Your task to perform on an android device: I am going to prepare lazy lasagna for myself, but I don't know how to do so. I want to know all the steps to making lazy lasagna.
Image 0: 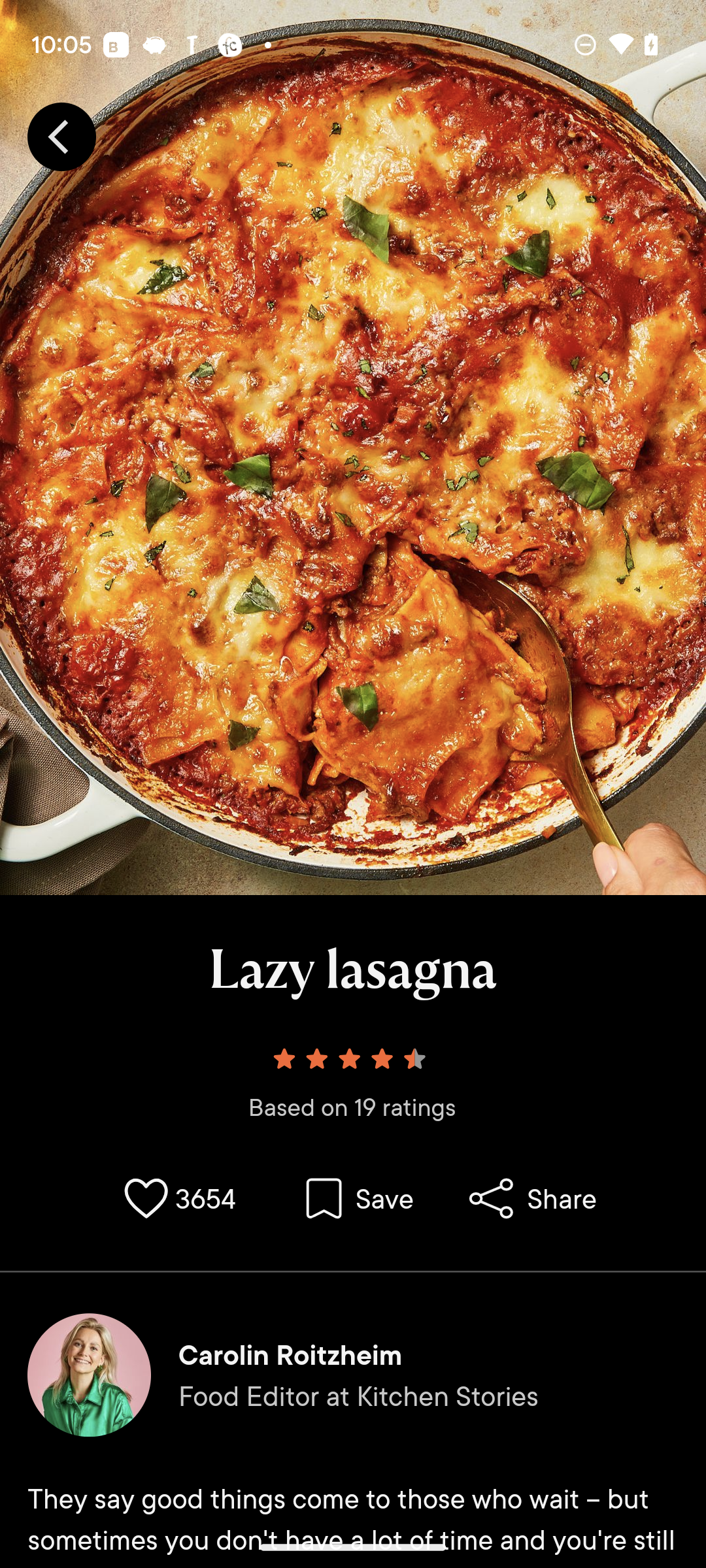
Swipe up to view all the steps.
Step 0: scroll down
Image 1: 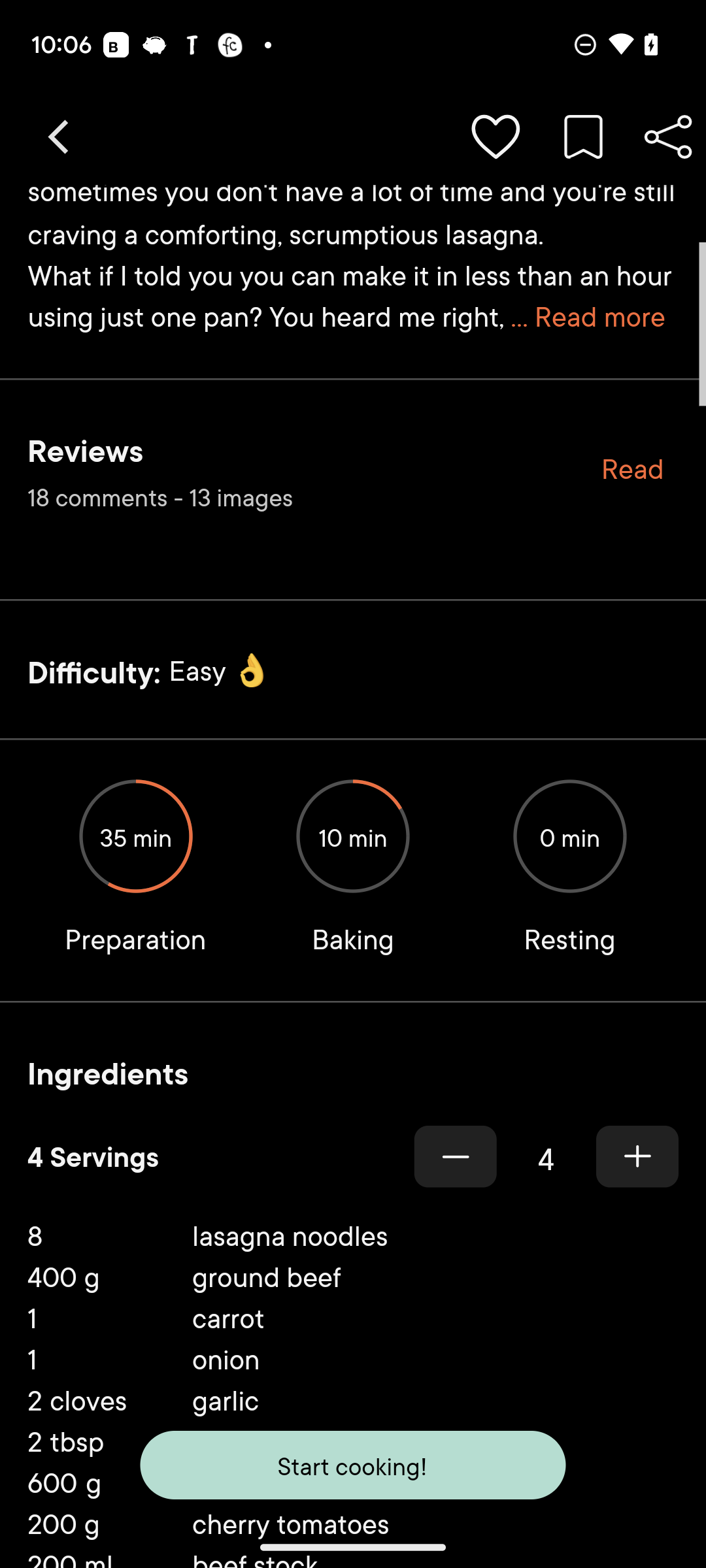
Swipe up to view all the steps.
Step 1: scroll down
Image 2: 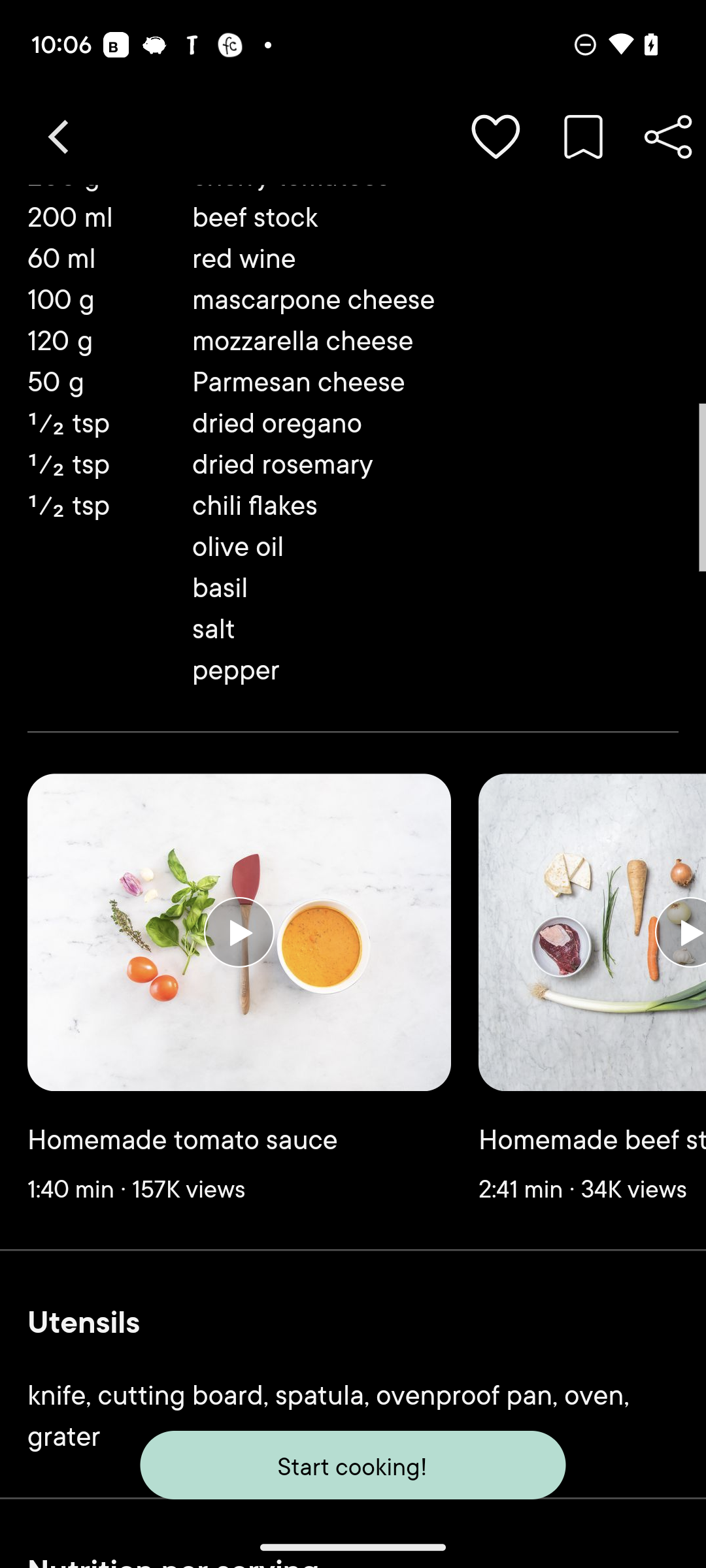
Swipe up to view all the steps.
Step 2: scroll down
Image 3: 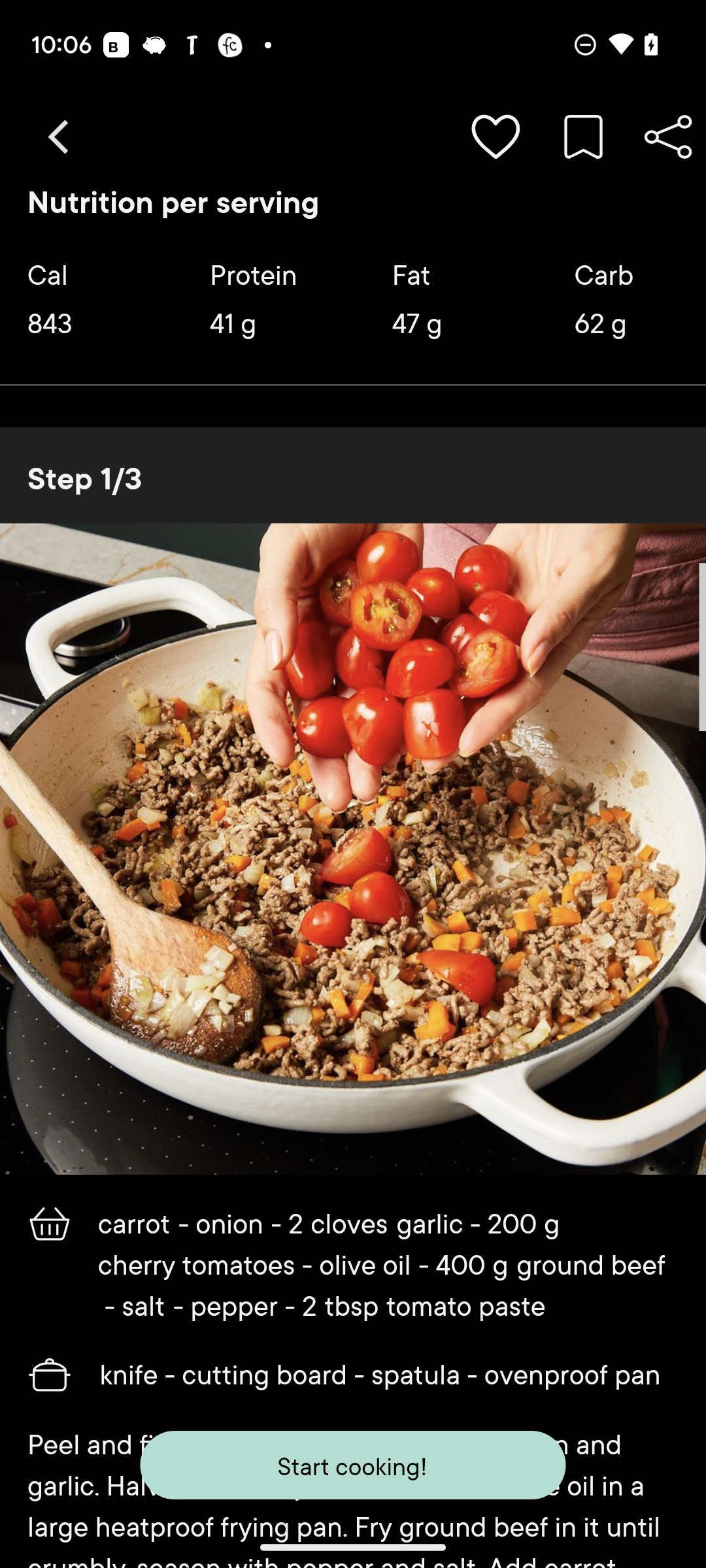
Swipe up to view all the steps.
Step 3: scroll down
Image 4: 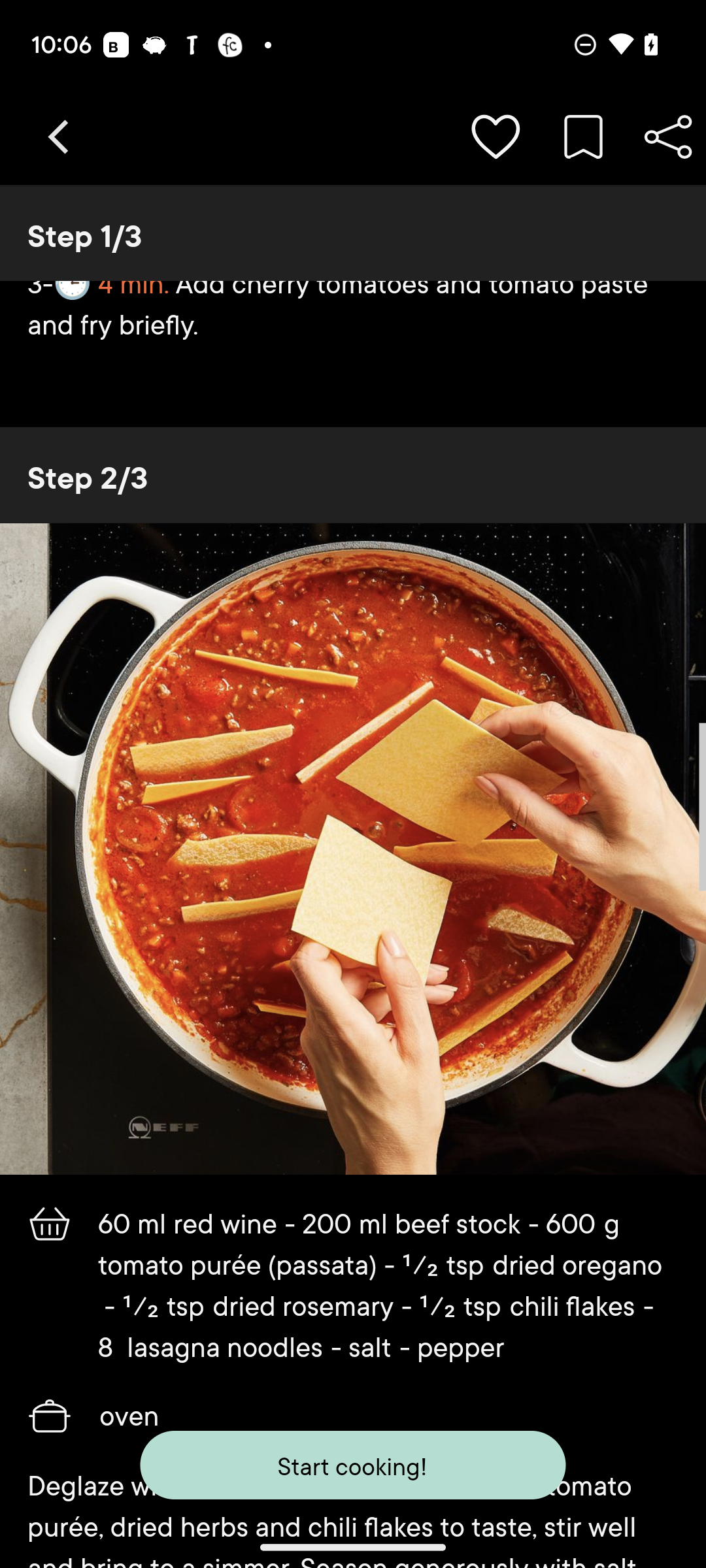
Swipe up to view all the steps.
Step 4: scroll down
Image 5: 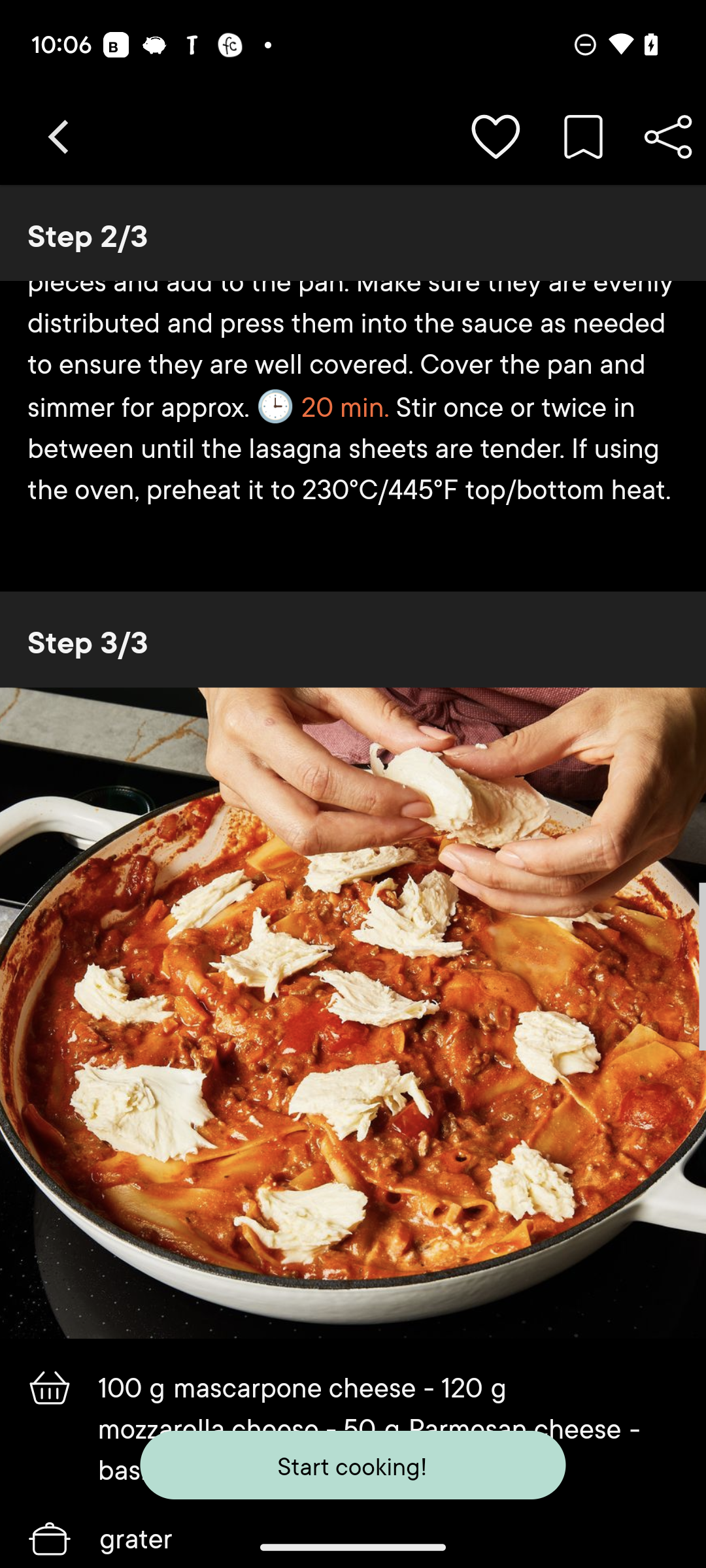
Swipe up to view all the steps.
Step 5: scroll down
Image 6: 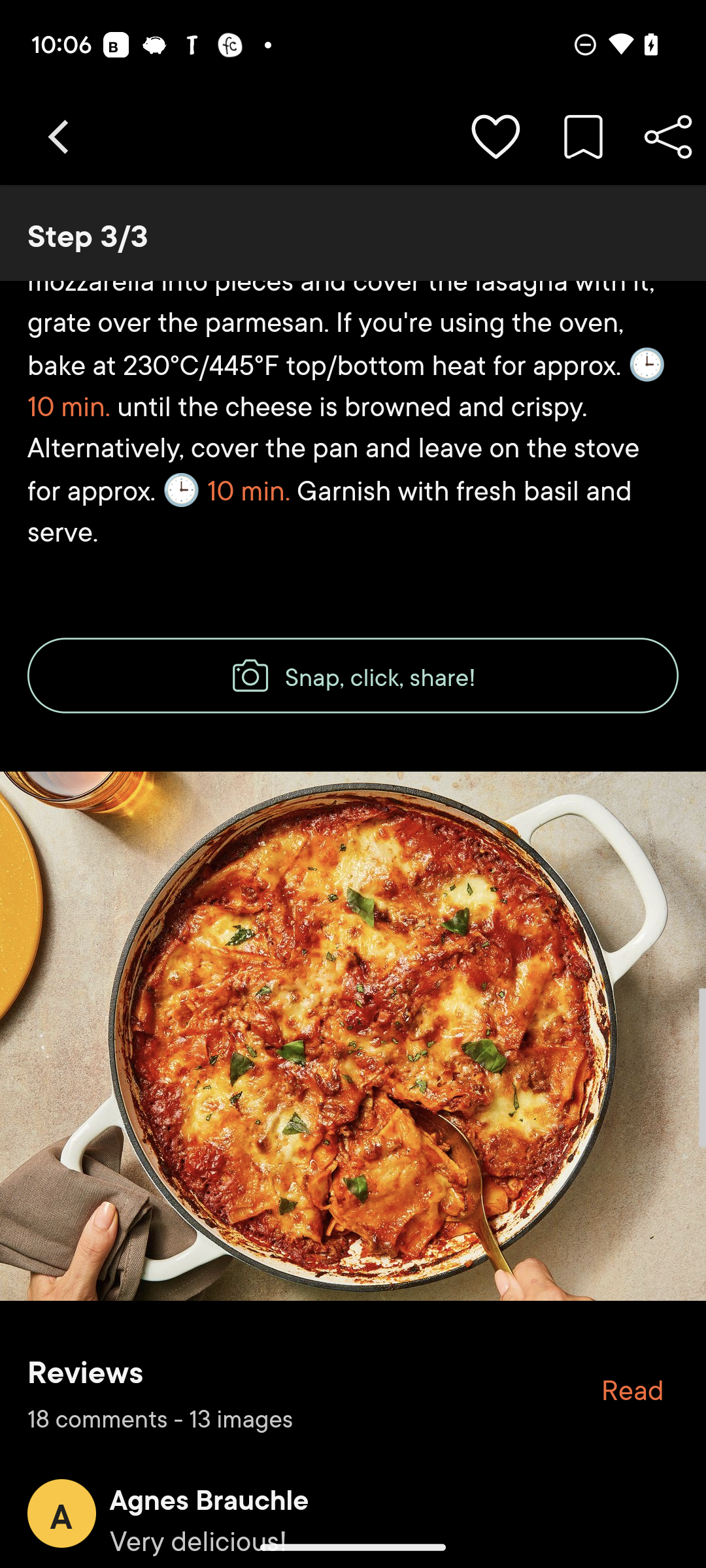
Swipe up to view all the steps.
Step 6: scroll down
Image 7: 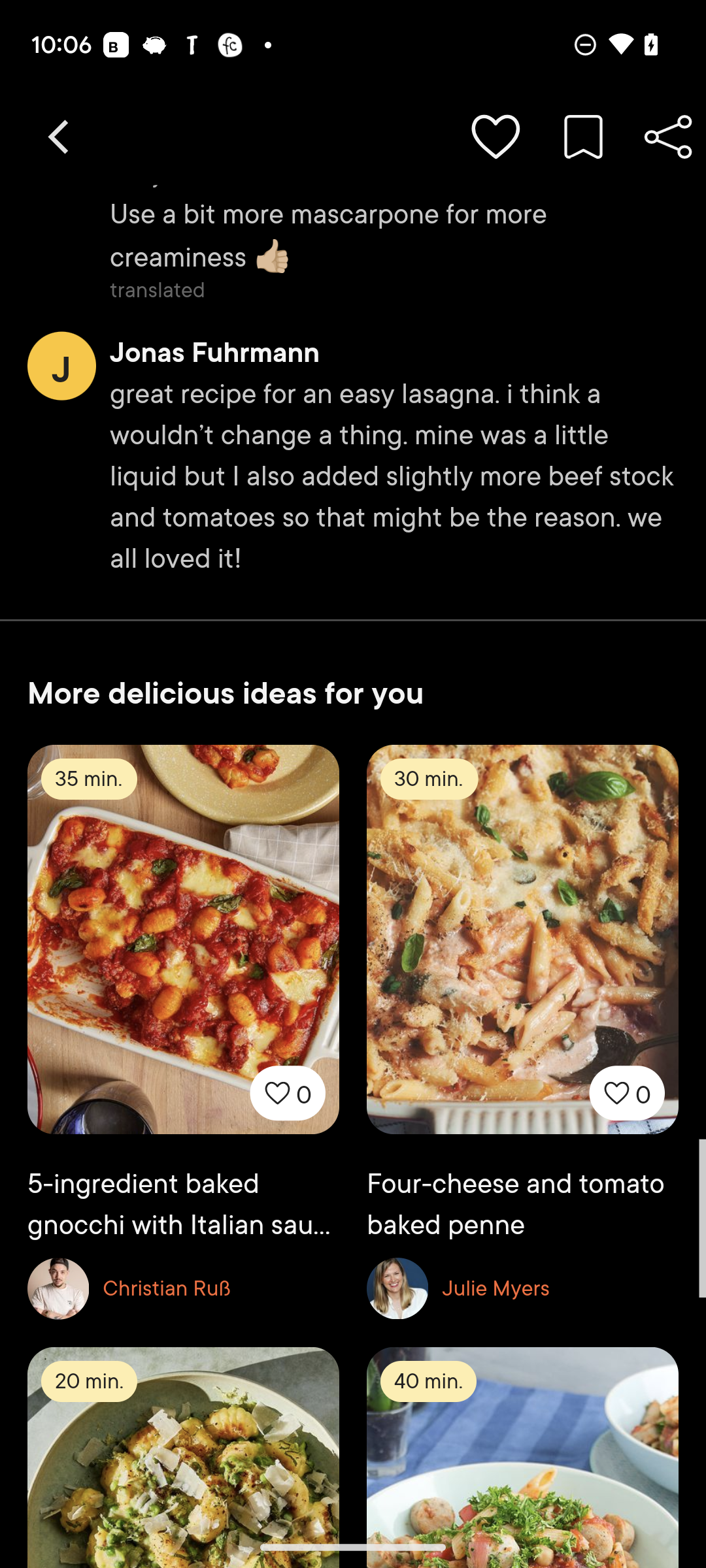
Swipe up to view all the steps.
Step 7: scroll down
Image 8: 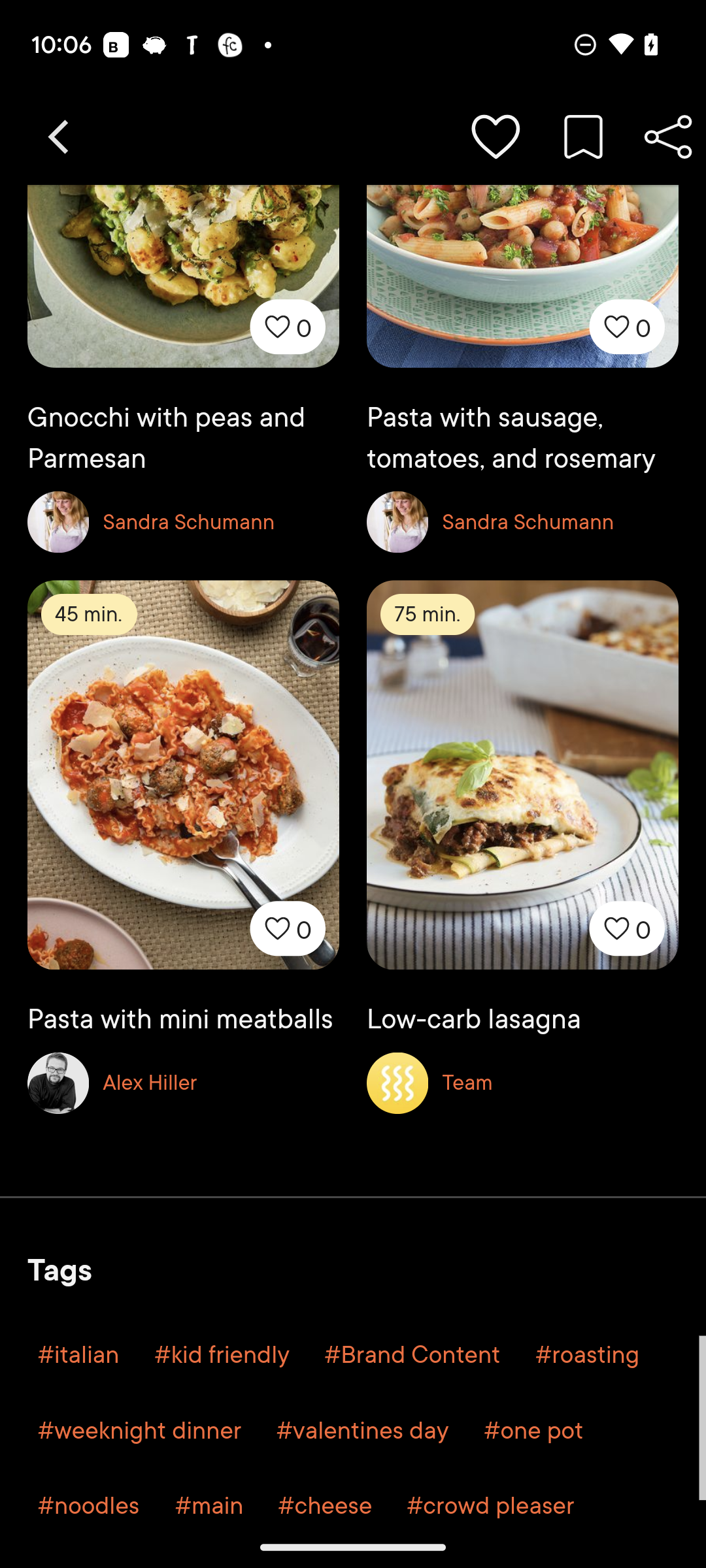
Swipe up to view all the steps.
Step 8: scroll down